Your task to perform on an android device: I'm going to Dubai next week. In the Expedia app, look for a one-way travel from Amman to Dubai for two adults in economy class on November 10.
Image 1: 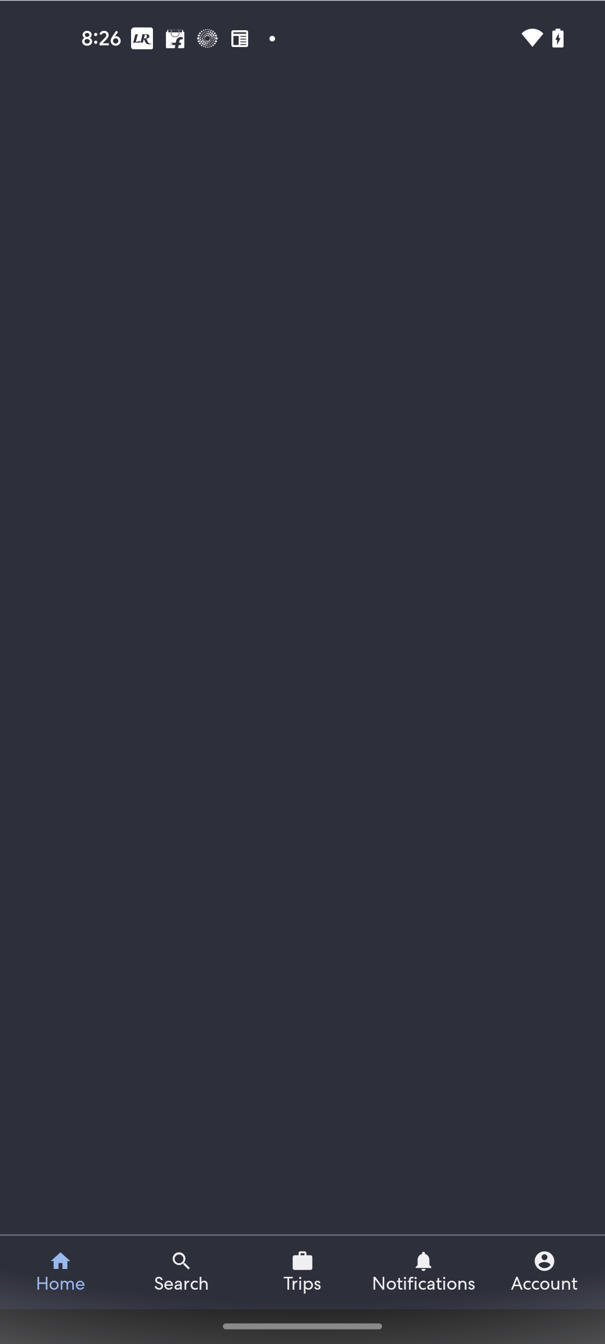
Open Expedia app
Step 1: wait
Image 2: 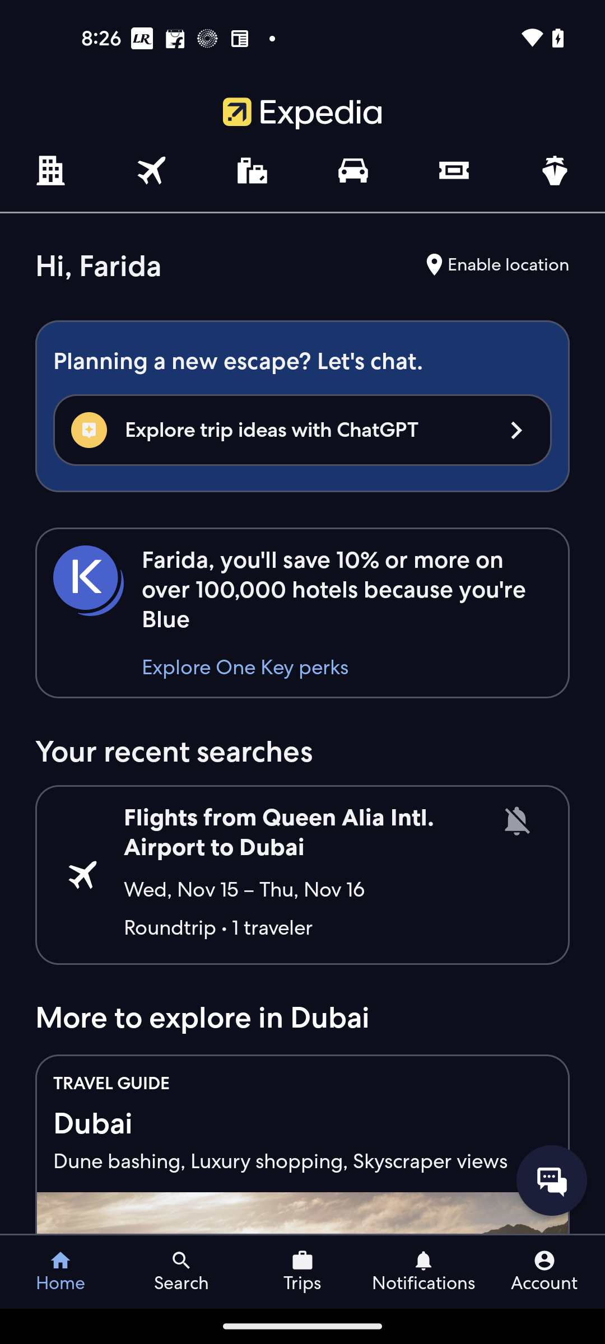
Go to the Flight section
Step 2: click (151, 170)
Image 3: 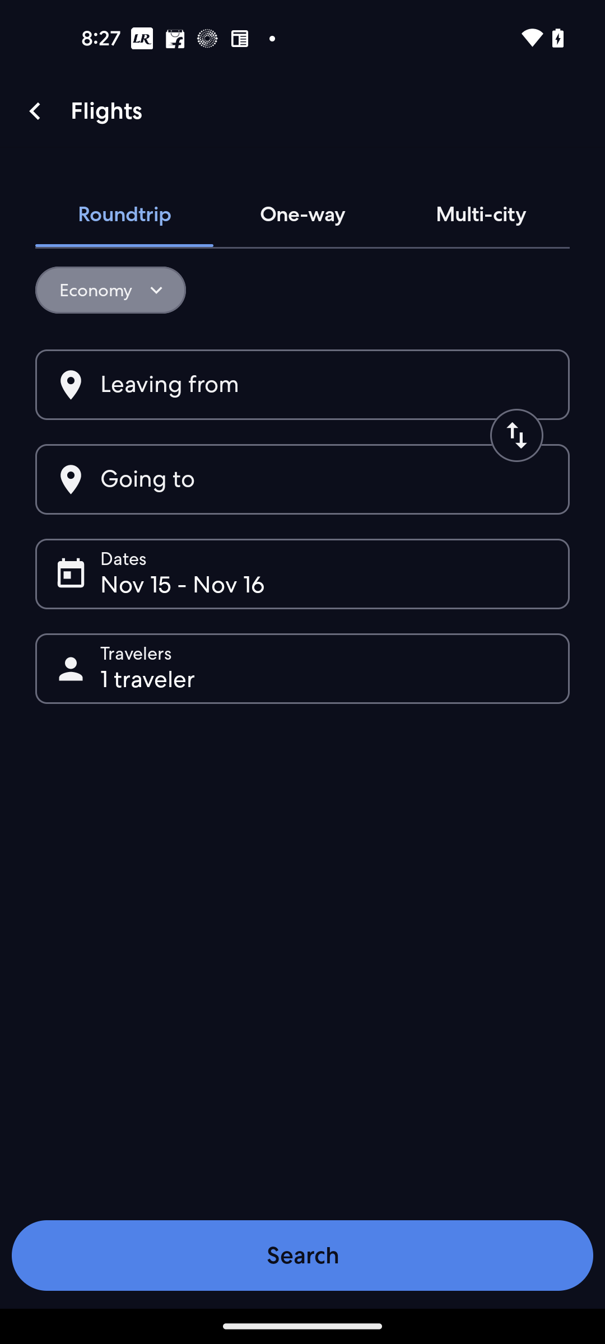
Click on One-way section
Step 3: click (302, 214)
Image 4: 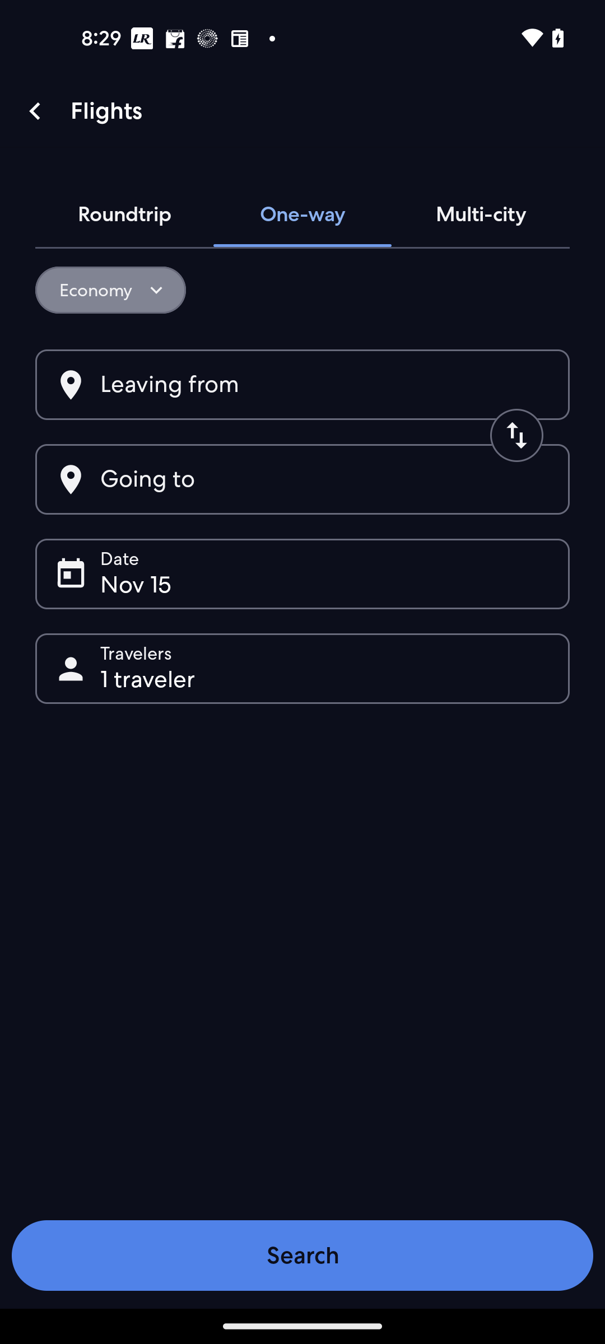
Click on the Leaving from search bar
Step 4: click (170, 385)
Image 6: 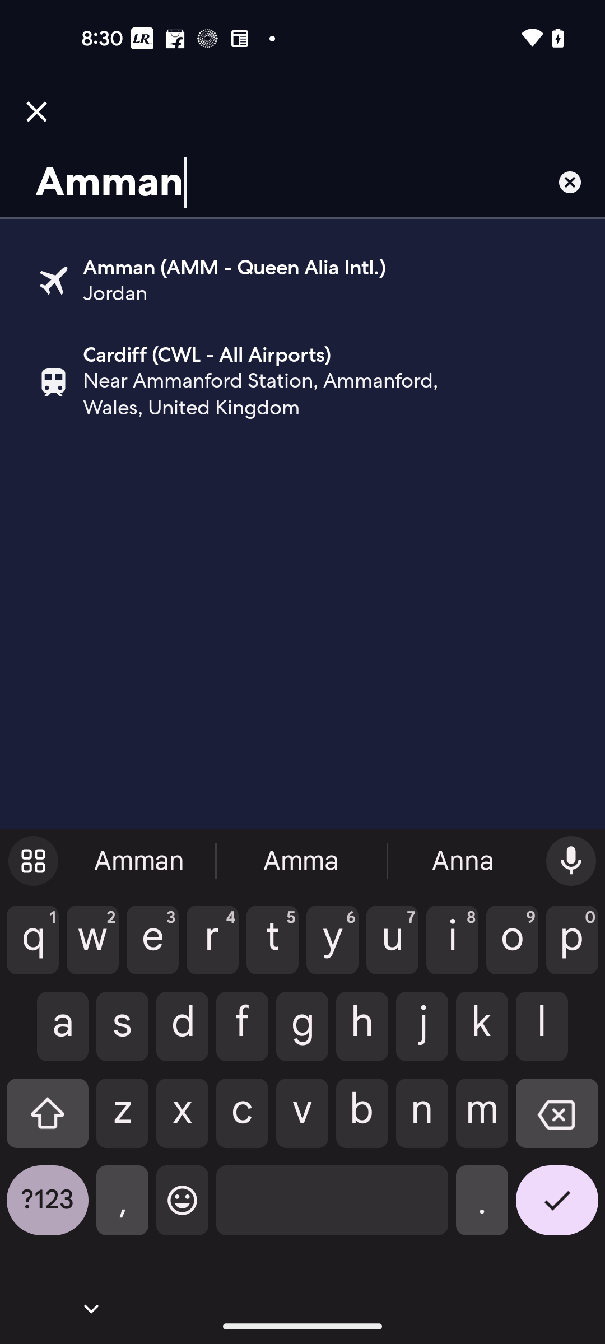
Click on the first search result
Step 6: click (235, 267)
Image 7: 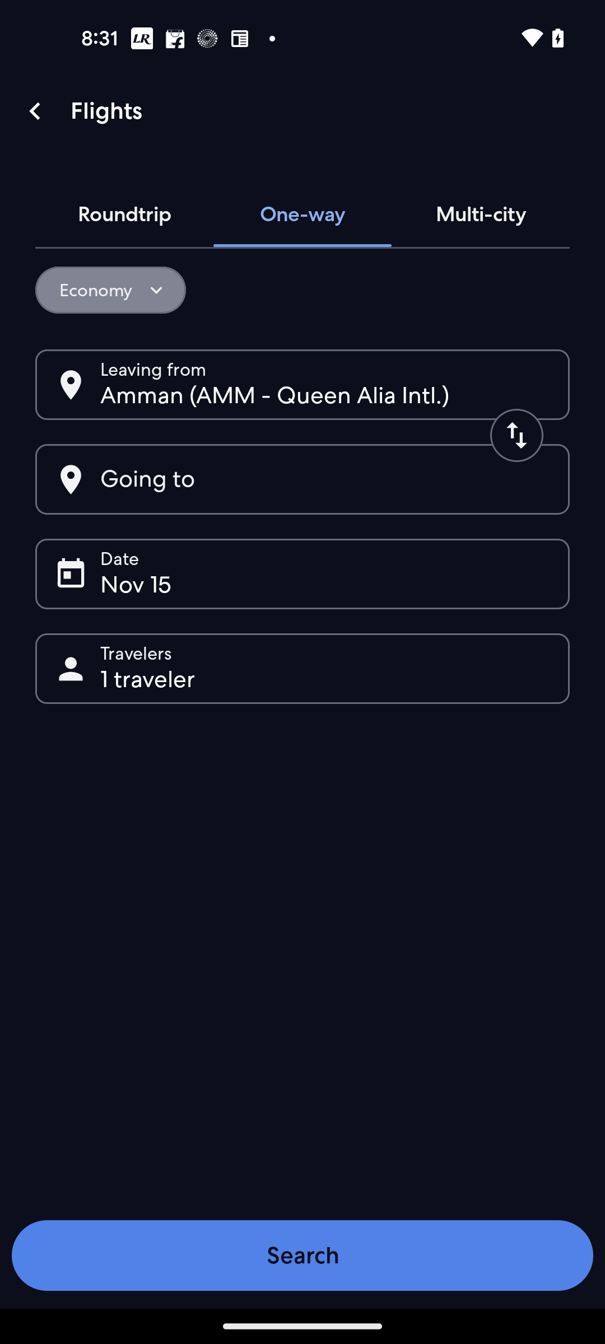
Click on the Going to search bar
Step 7: click (302, 479)
Image 8: 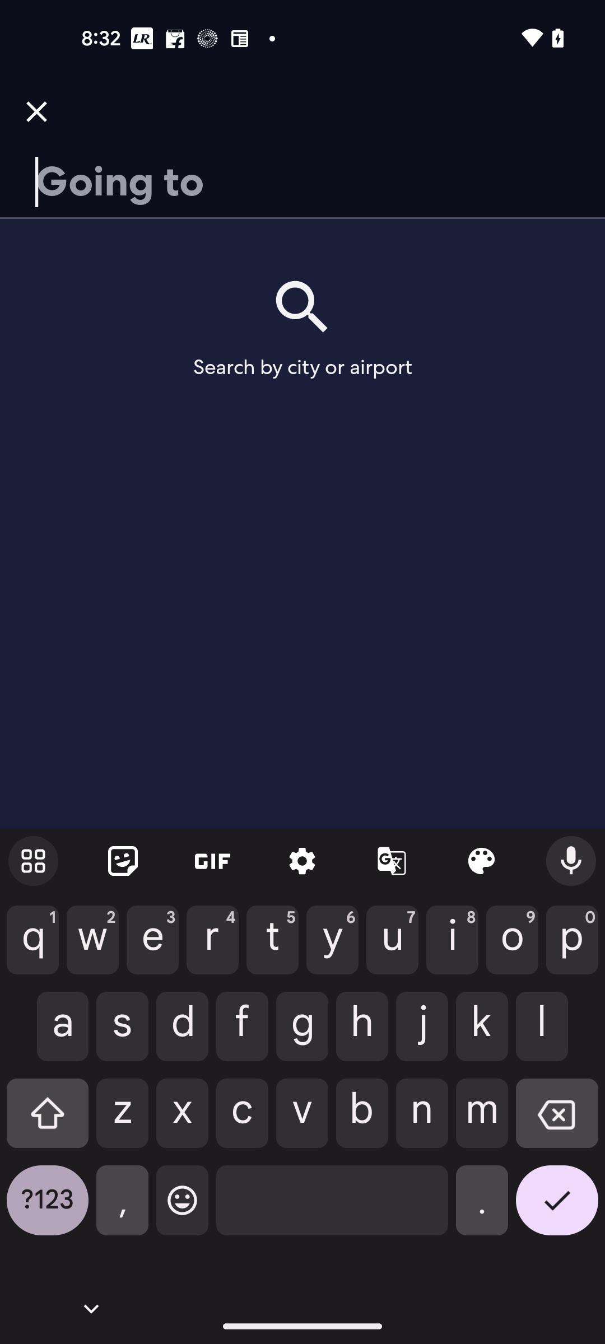
Search for Dubai
Step 8: type "Dubai"
Image 9: 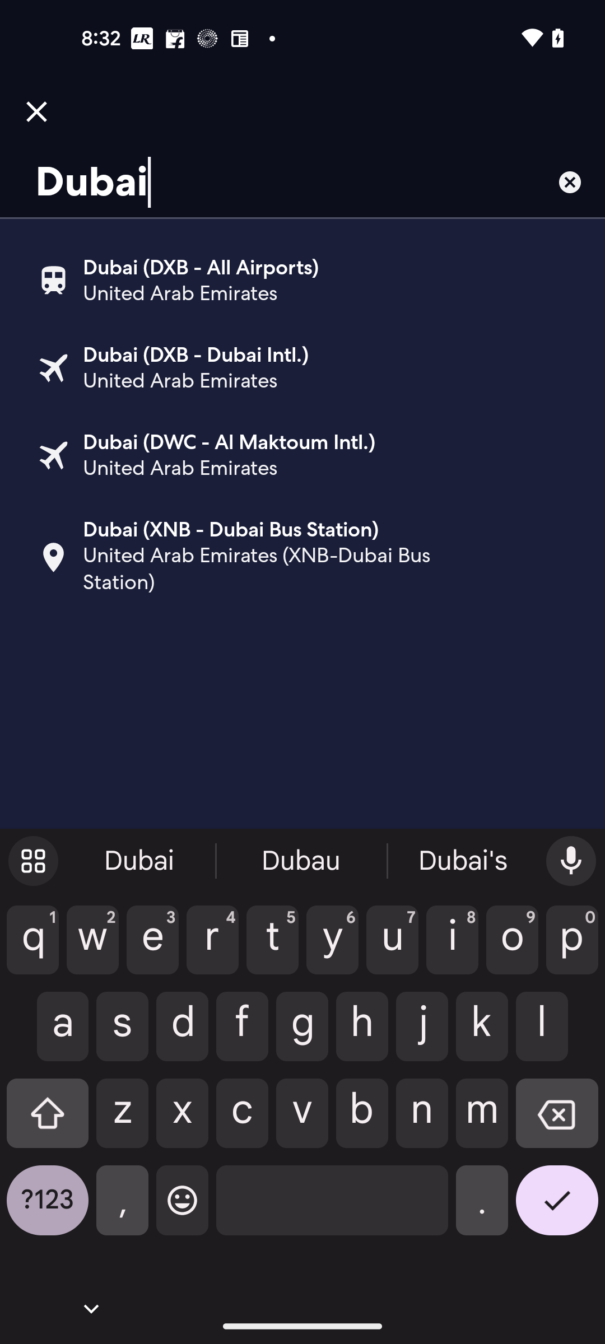
Click on the Second search result
Step 9: click (196, 355)
Image 10: 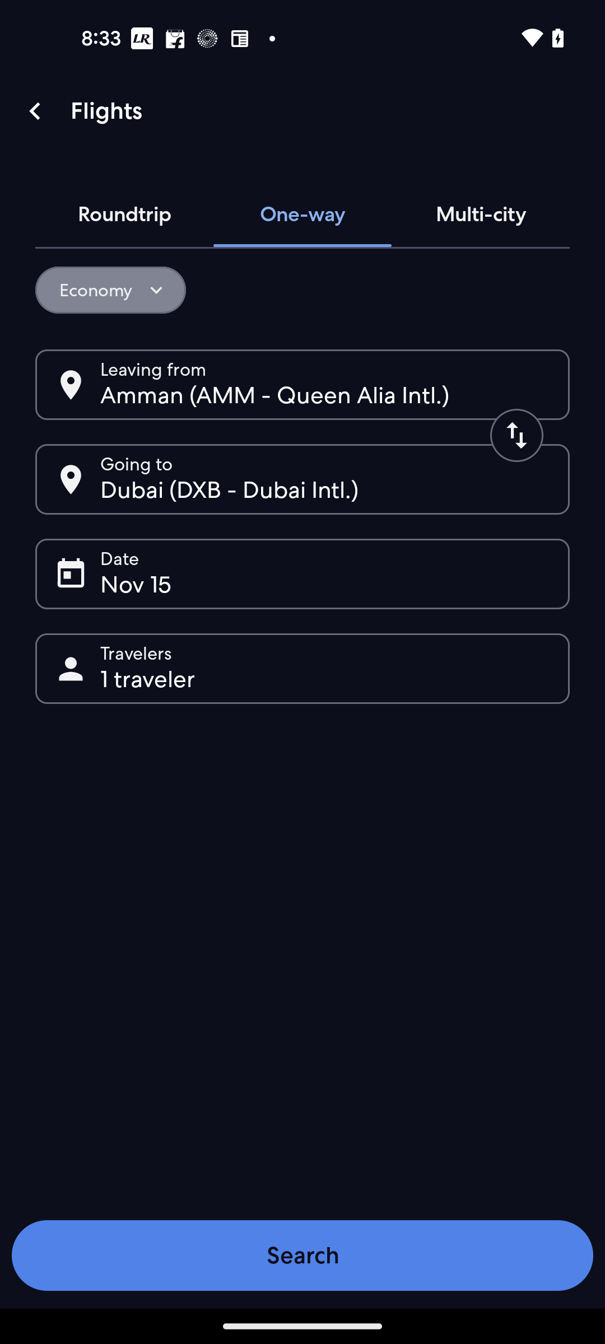
Click on date section
Step 10: click (302, 574)
Image 11: 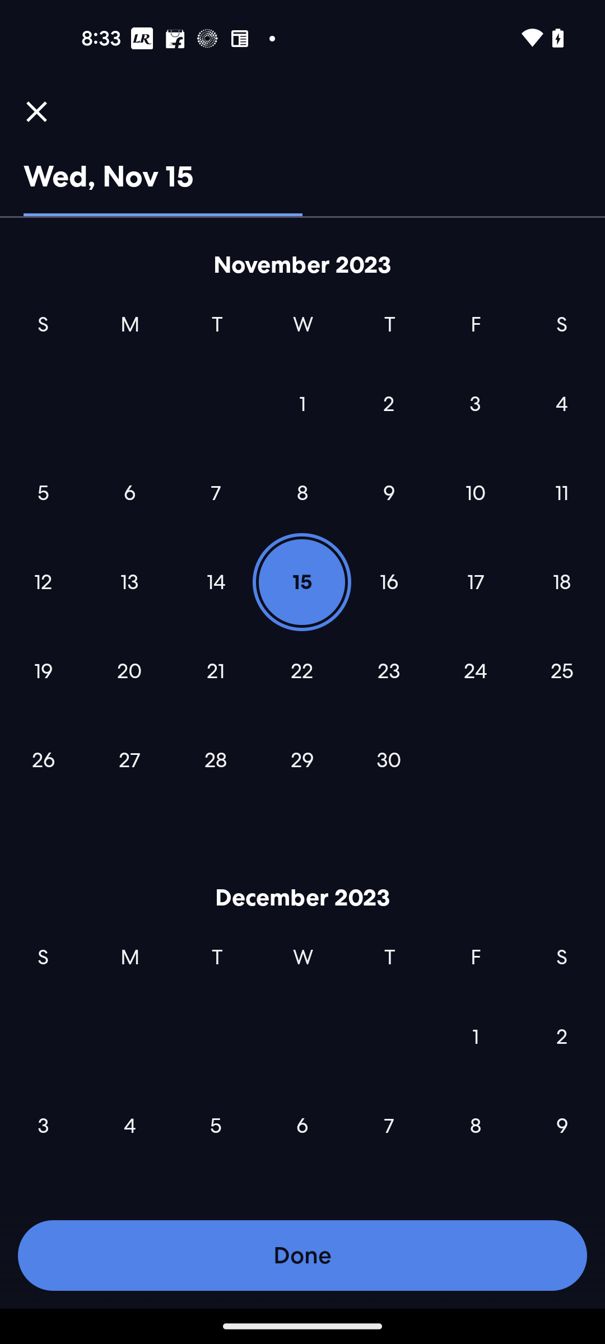
Select 10 November
Step 11: click (476, 493)
Image 12: 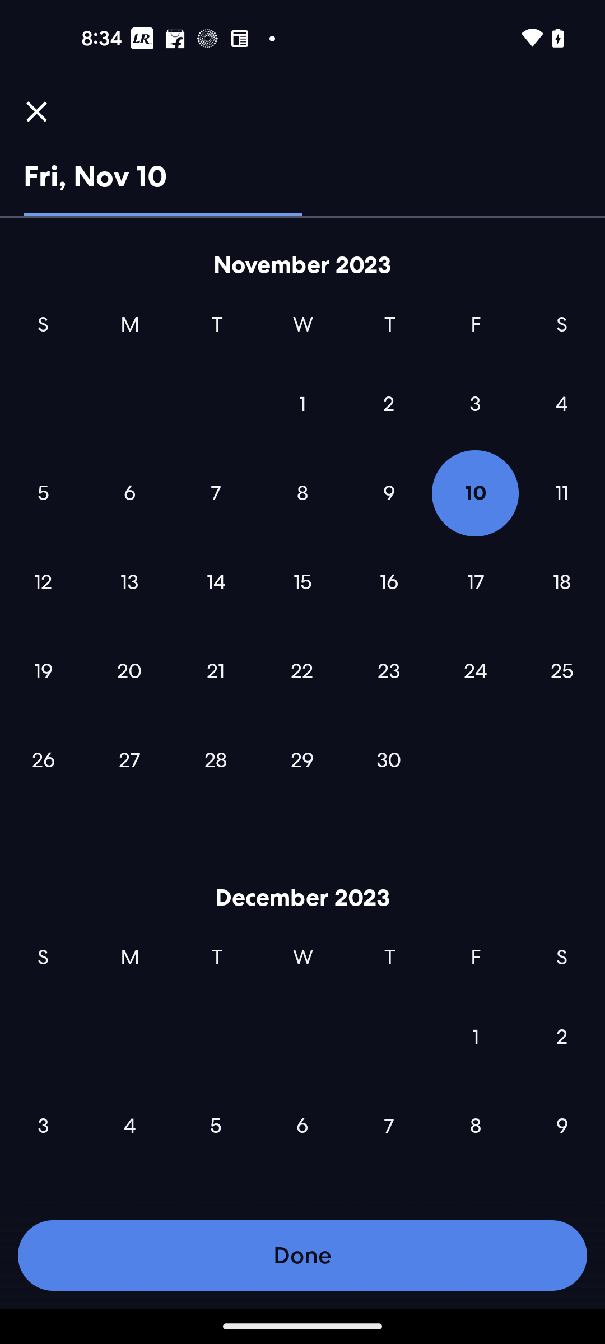
Click on Done button
Step 12: click (302, 1256)
Image 13: 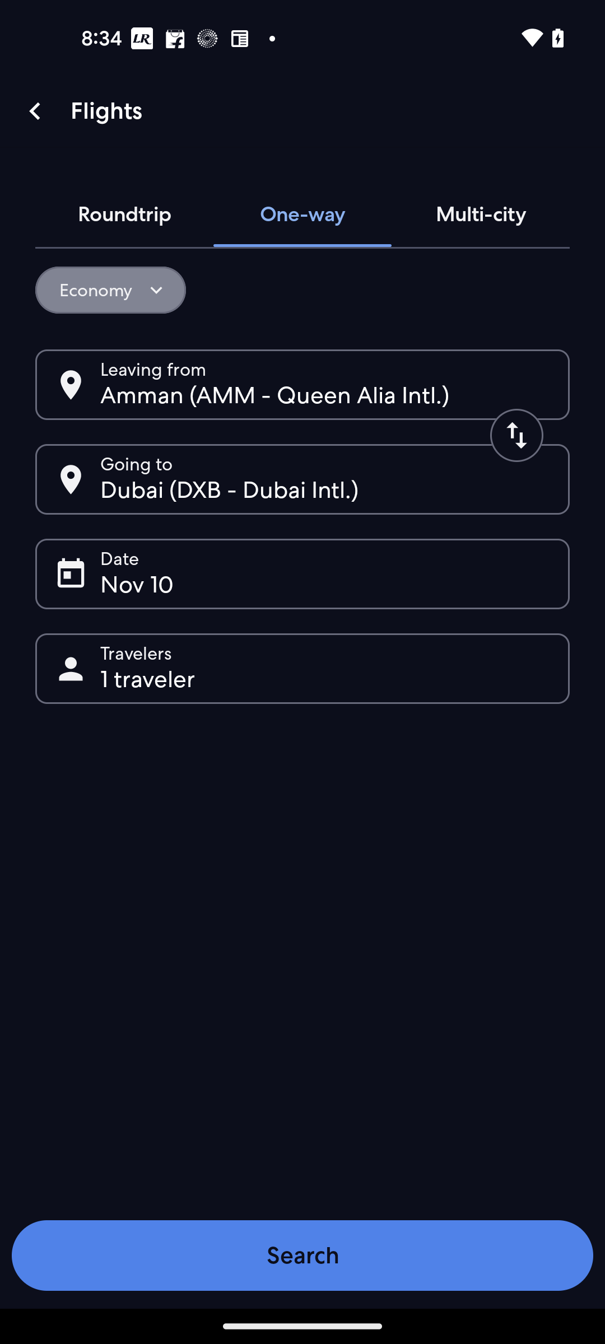
Click on the Travelers section
Step 13: click (302, 669)
Image 14: 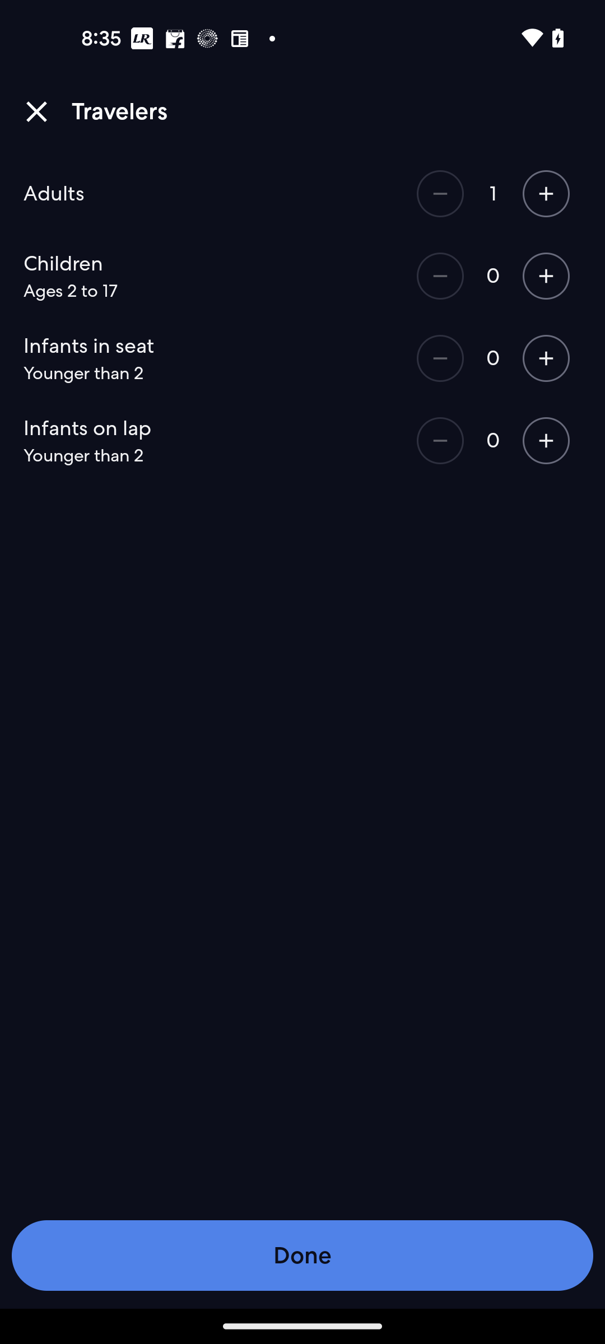
Click on the plus icon of the Adults
Step 14: click (546, 194)
Image 15: 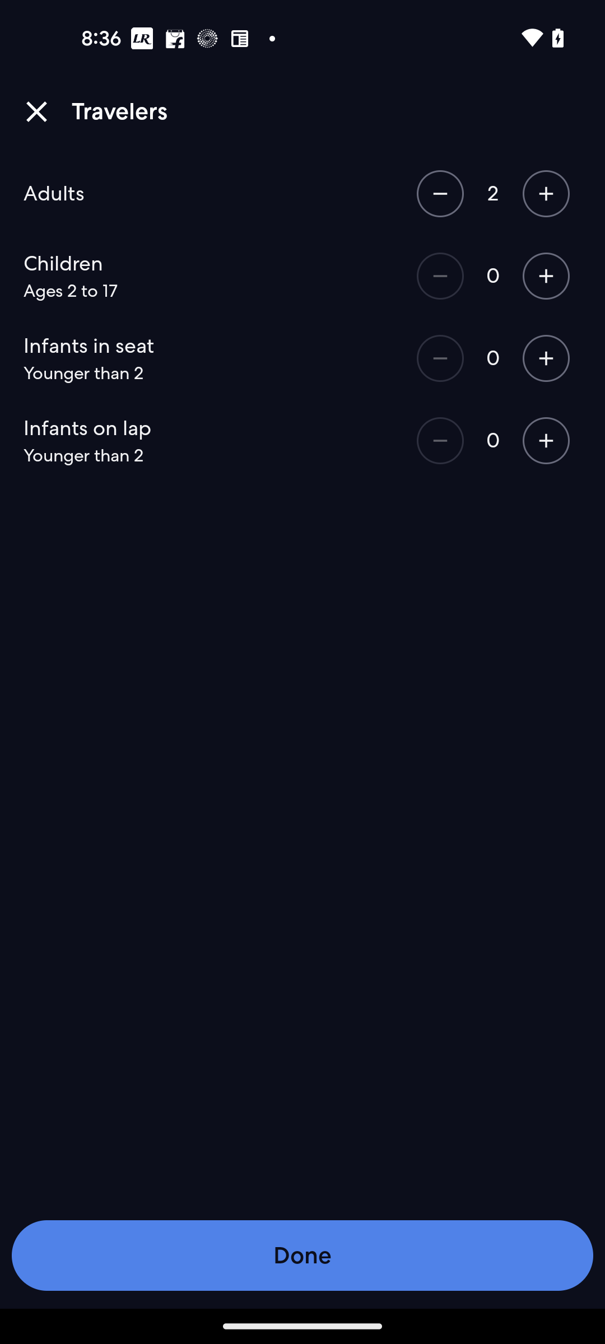
Click on the Done button
Step 15: click (378, 1248)